Your task to perform on an android device: I would like to purchase a new pair of casual shoes for my hubby because his current ones are becoming damaged.Use the nnnow app to find the tommy hilfiger casual shoes for men.
Image 0: 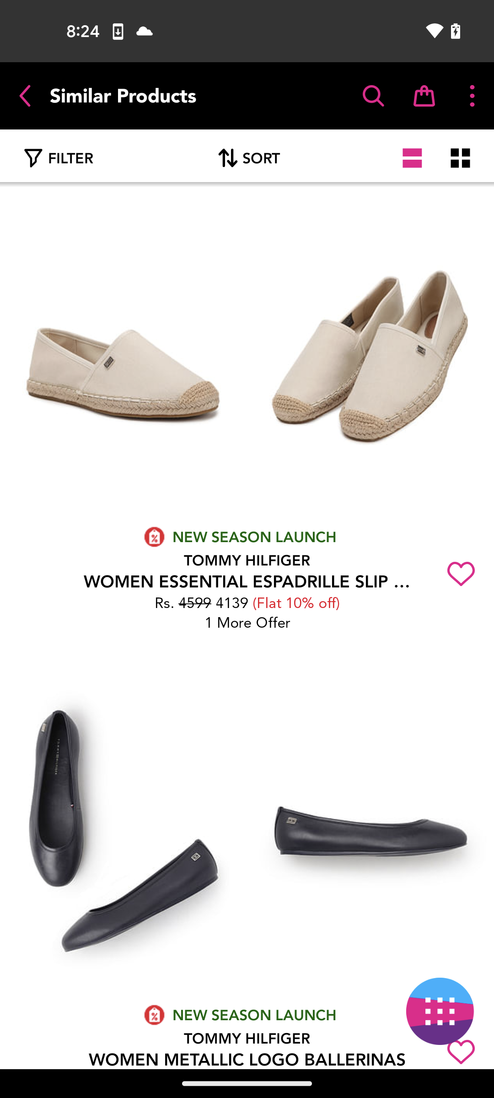
Tap on the search bar at the top of the screen
Step 0: click (373, 95)
Image 1: 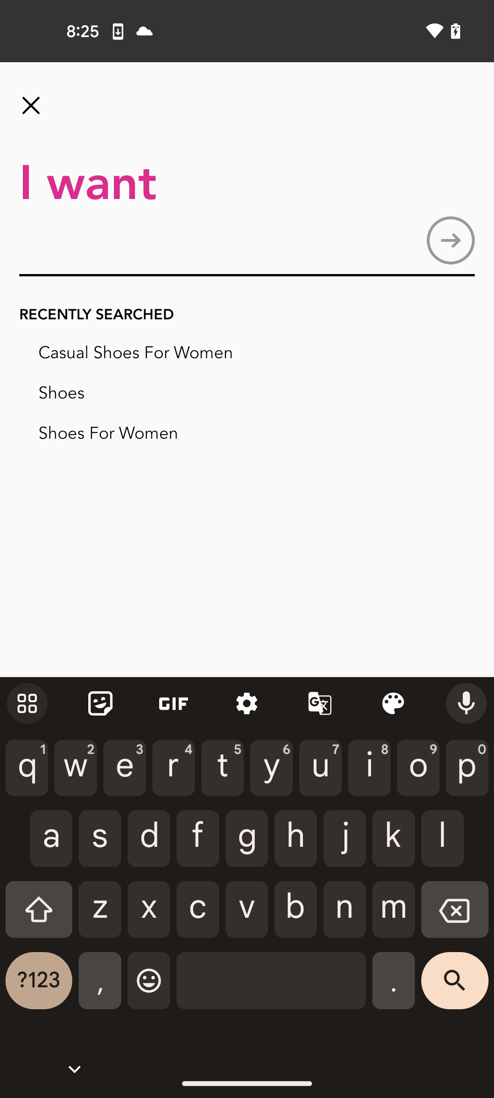
Search for casual shoes for men
Step 1: type "casual shoes for men"
Image 2: 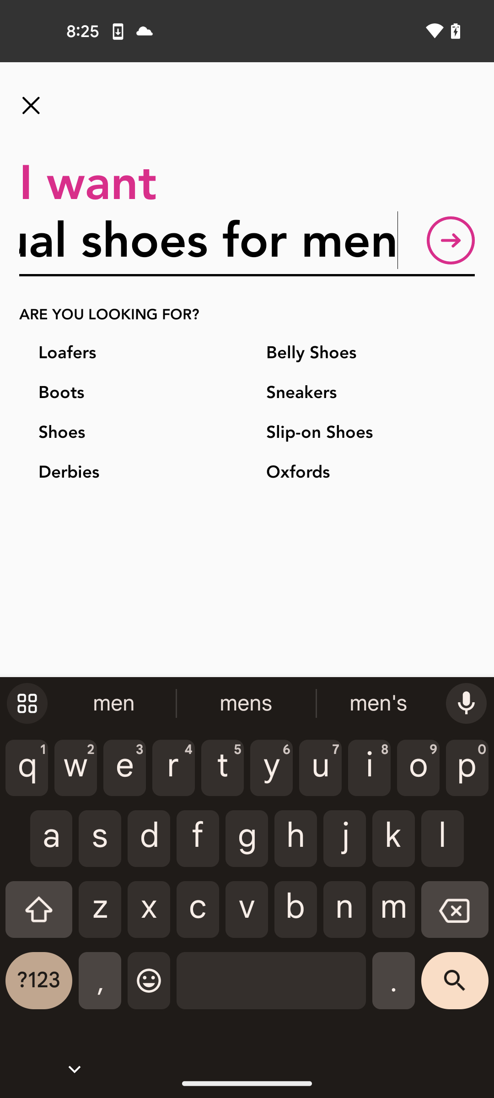
Tap on the search button at the bottom right corner of the screen
Step 2: click (455, 987)
Image 3: 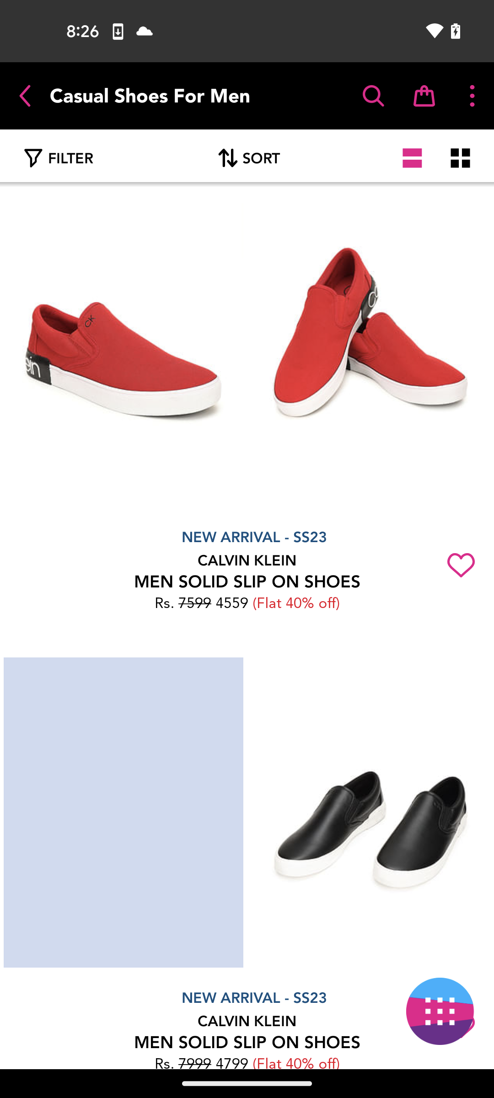
Tap on the filter option
Step 3: click (56, 158)
Image 4: 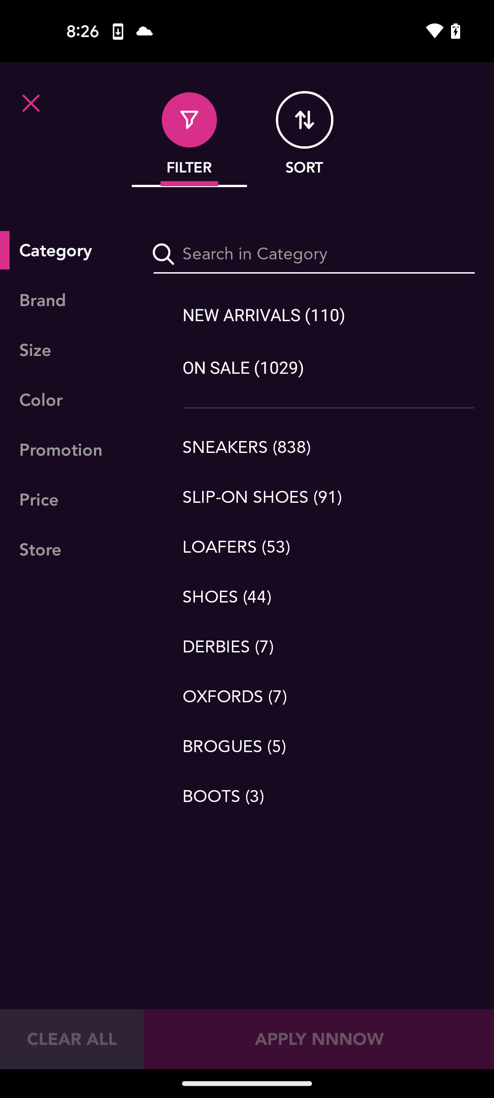
Tap on the brand filter
Step 4: click (67, 300)
Image 5: 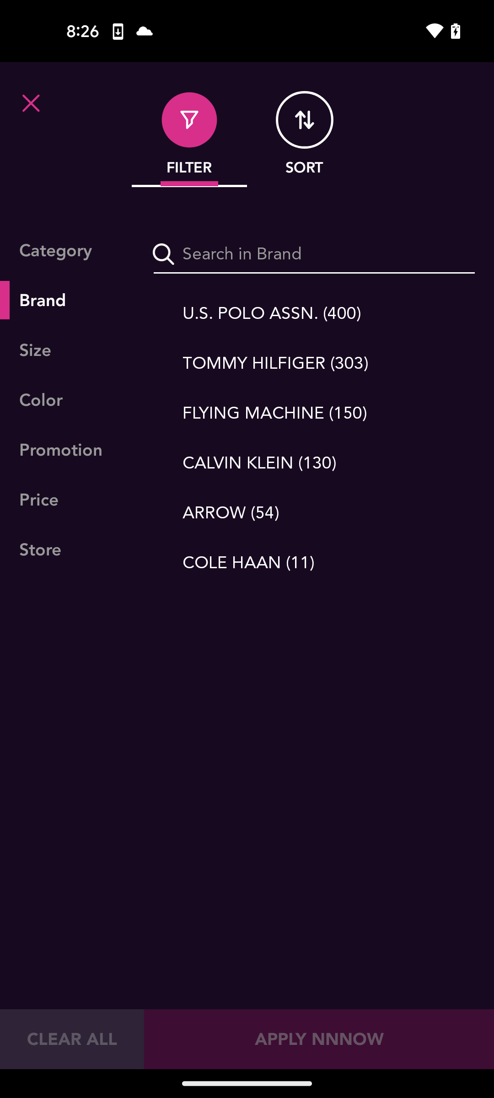
Select the tommy hilfiger option
Step 5: click (328, 363)
Image 6: 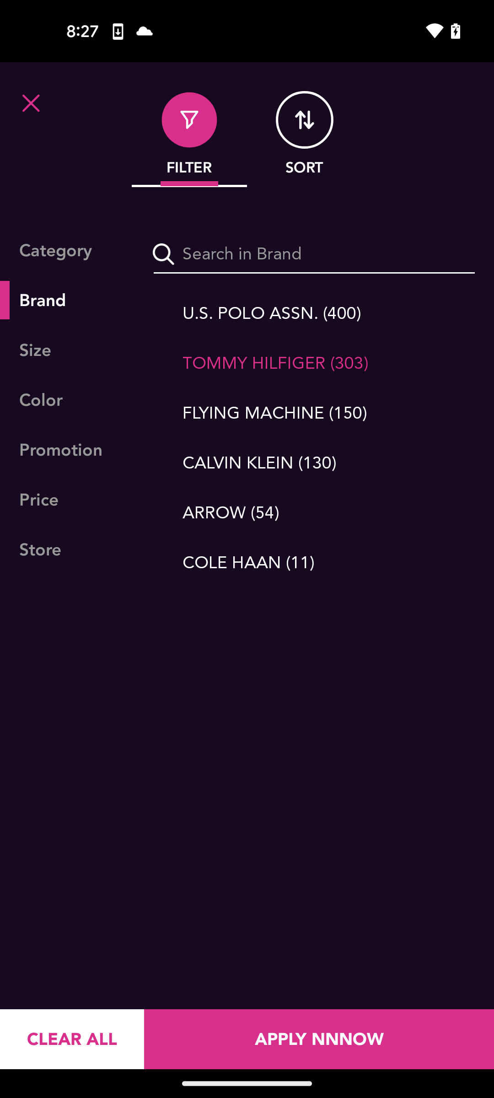
Tap on the apply nnnow button
Step 6: click (319, 1039)